Your task to perform on an android device: In the FitAI app, I should use the summary to track my progress if I want to keep myself motivated to work out.
Image 0: 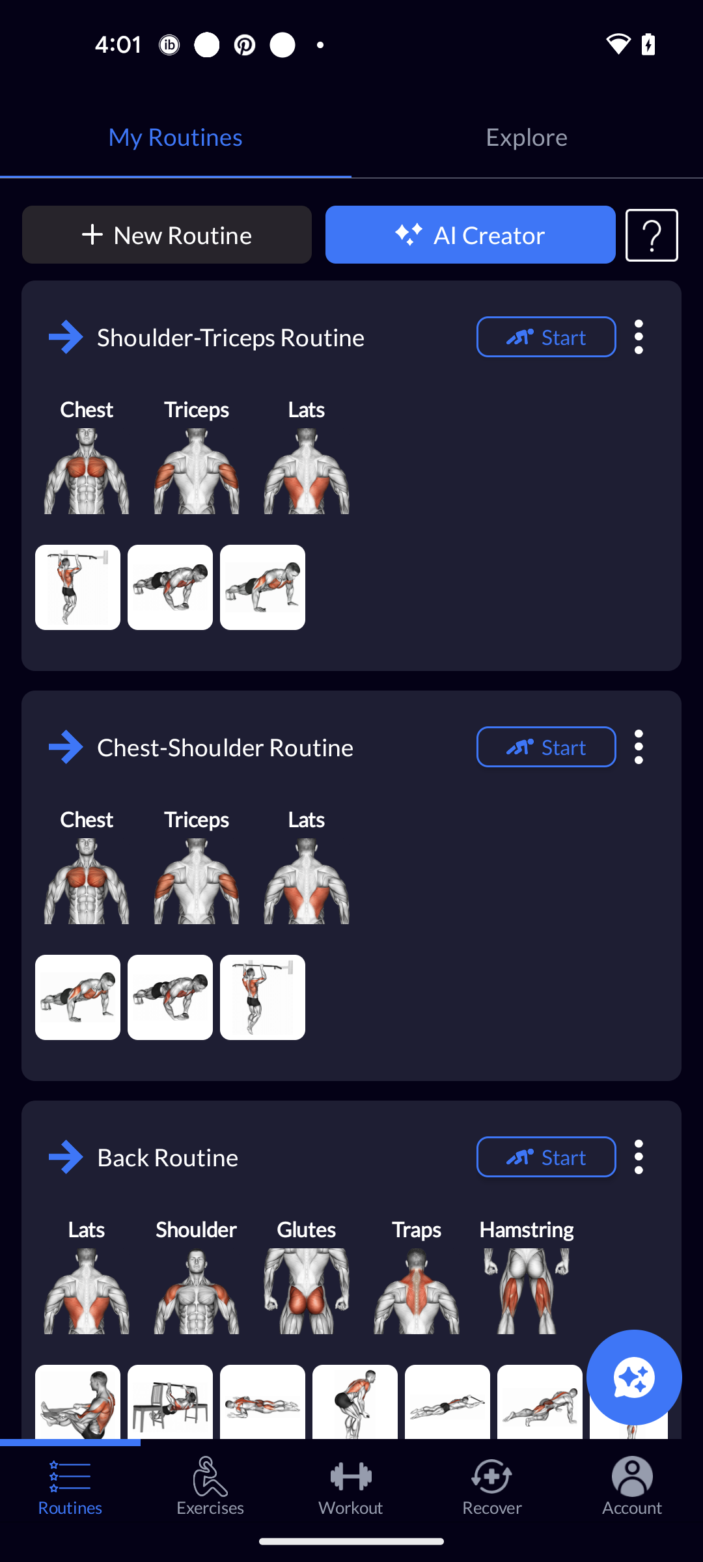
Go to the Account tab
Step 0: click (632, 1475)
Image 1: 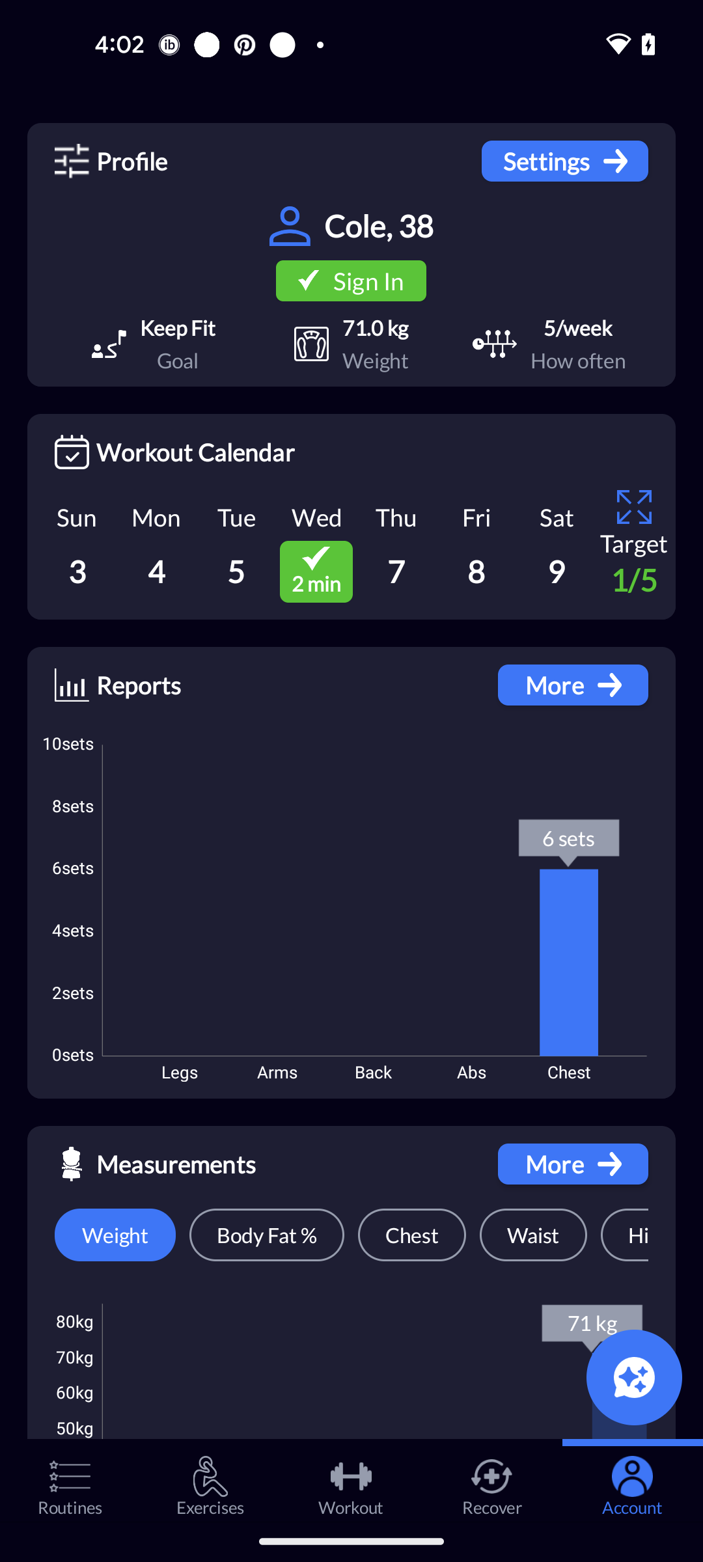
Click on the More option of Reports
Step 1: click (573, 685)
Image 2: 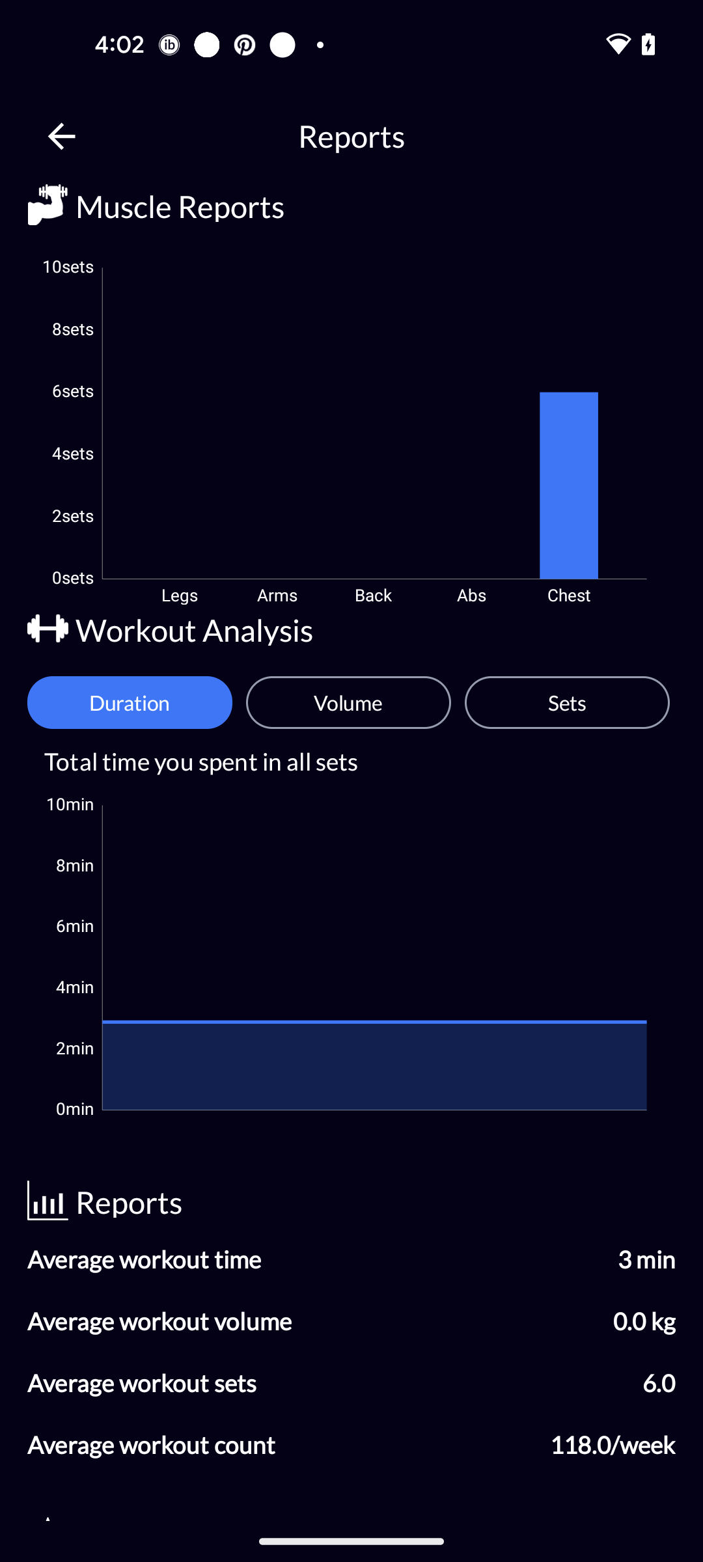
Swipe up to view more report
Step 2: scroll down